Your task to perform on an android device:    	 Open the Clock Buddy app and pause the timer.
Image 0: 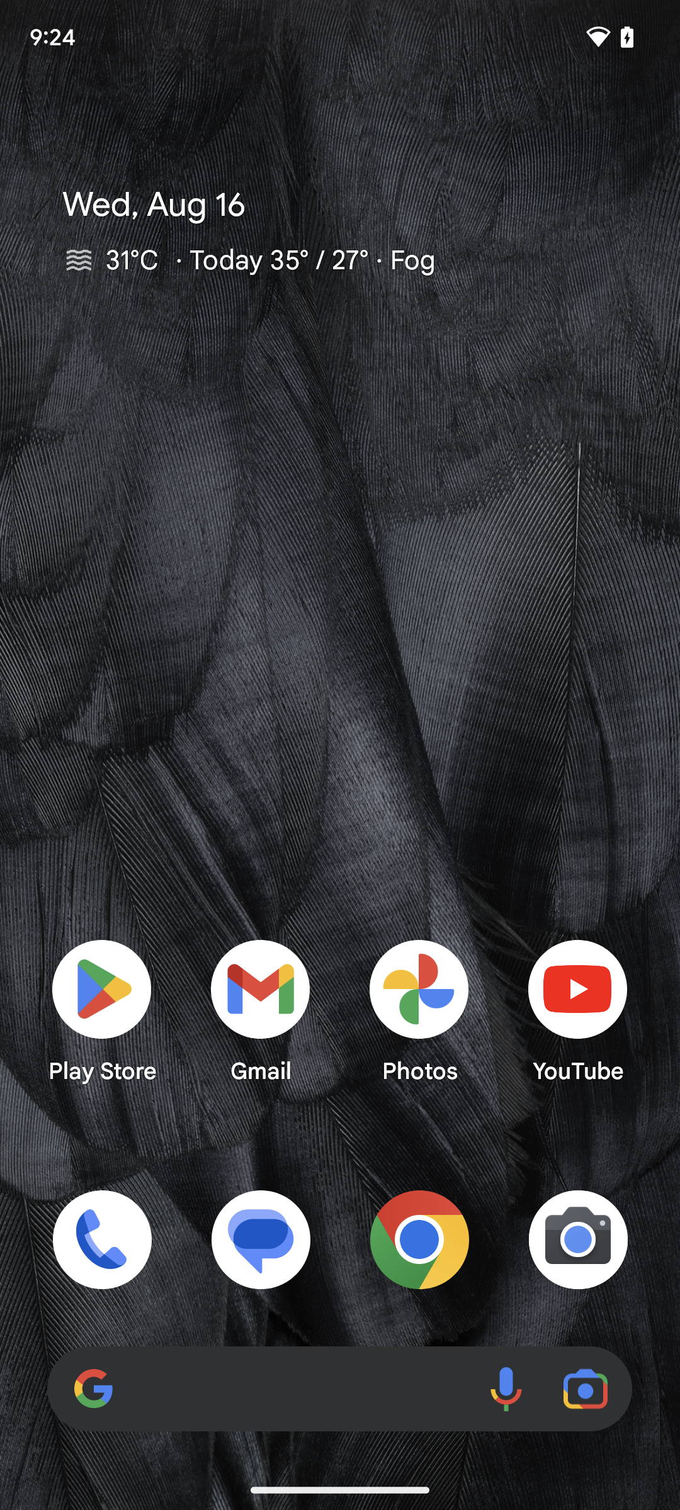
Open the Clock Buddy app.
Step 0: open app "ClockBuddy"
Image 1: 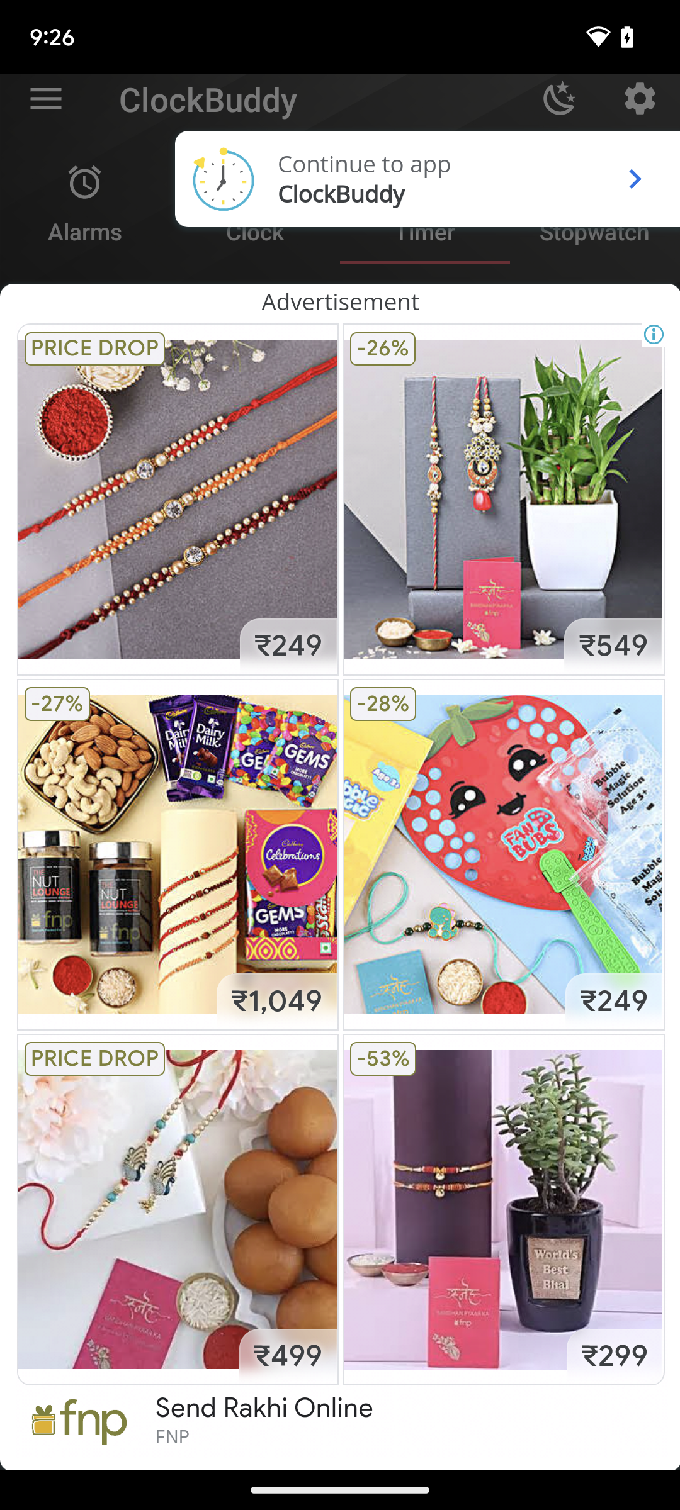
Open the Clock Buddy app.
Step 1: wait
Image 2: 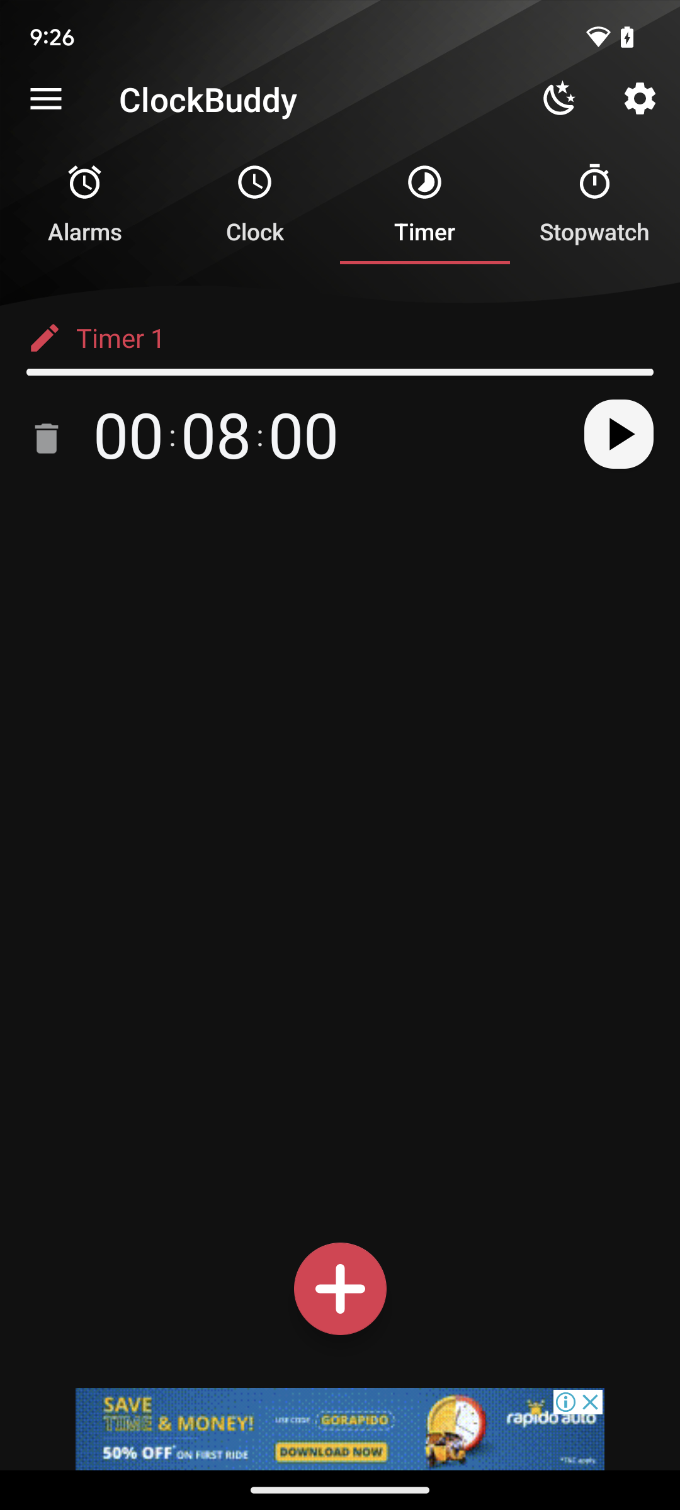
Open the Clock Buddy app.
Step 2: wait